Your task to perform on an android device: Use the Ubuy app to add SWANLAKE GARDEN TOOLS 15-Piece SAE Wrench set,V Notch Premium Combination Wrenchs set,  to the wishlist.                                                         
Image 0: 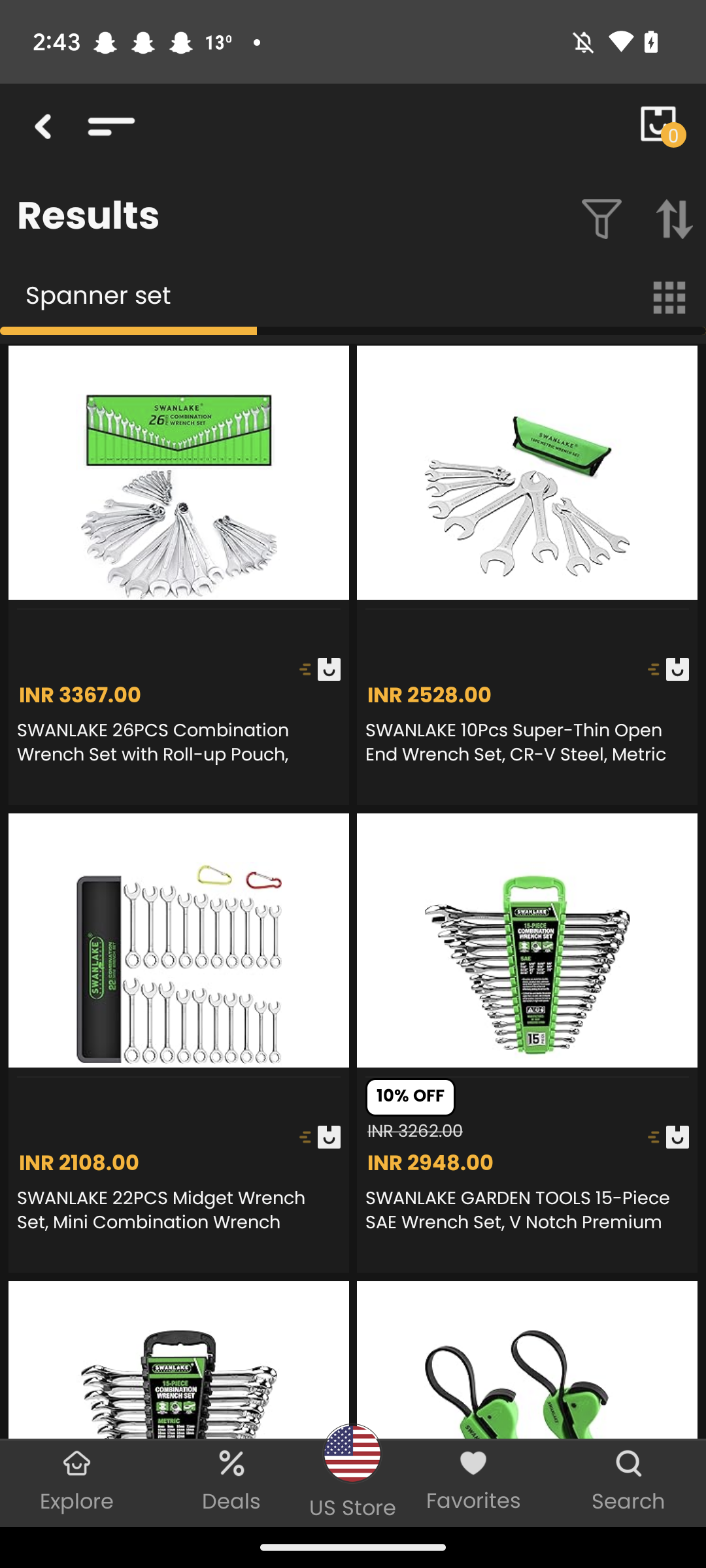
Click on SWANLAKE GARDEN TOOLS 15-Piece SAE Wrench set,V Notch Premium 
Step 0: click (527, 1212)
Image 1: 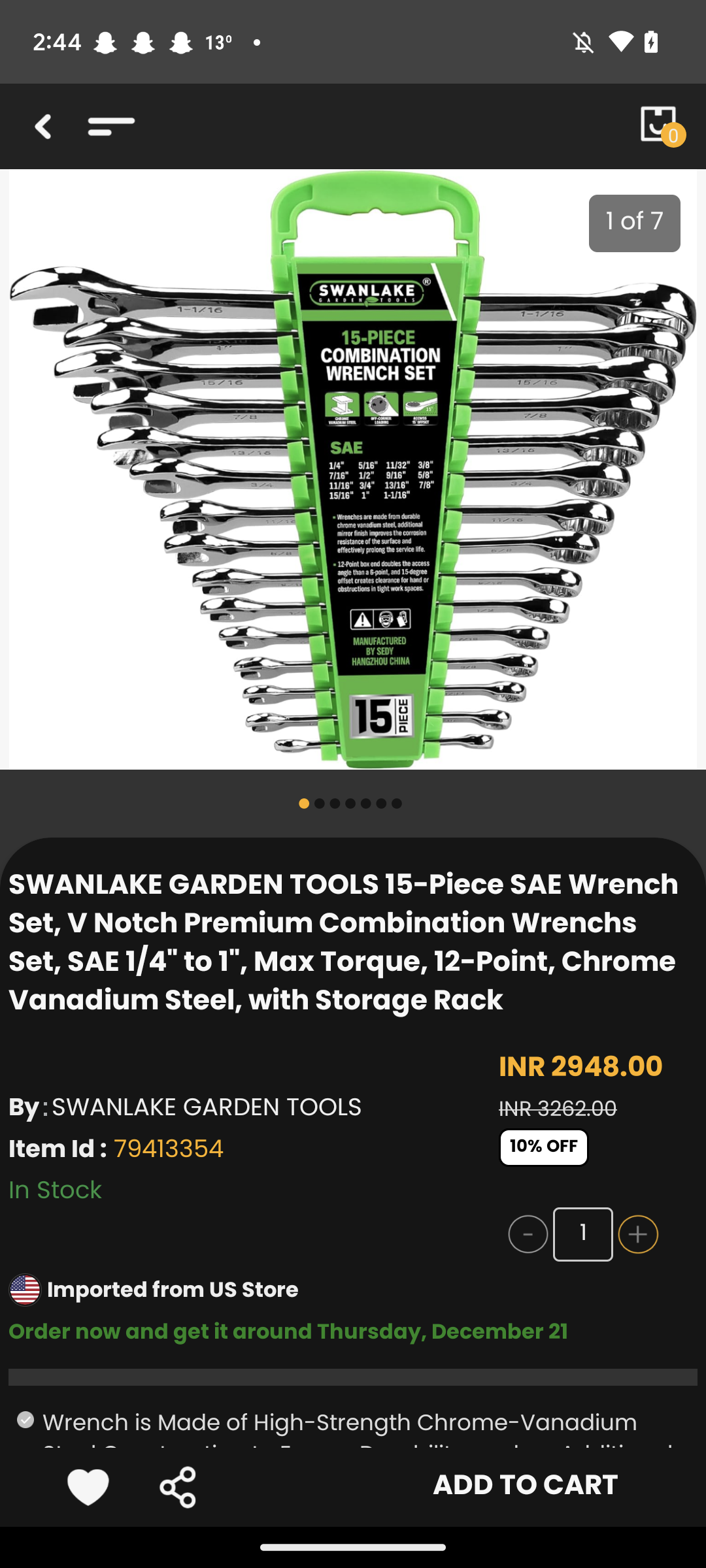
Click on heart icon
Step 1: click (79, 1492)